Your task to perform on an android device: Go to settings and turn on the notification toggle switch. 
Image 0: 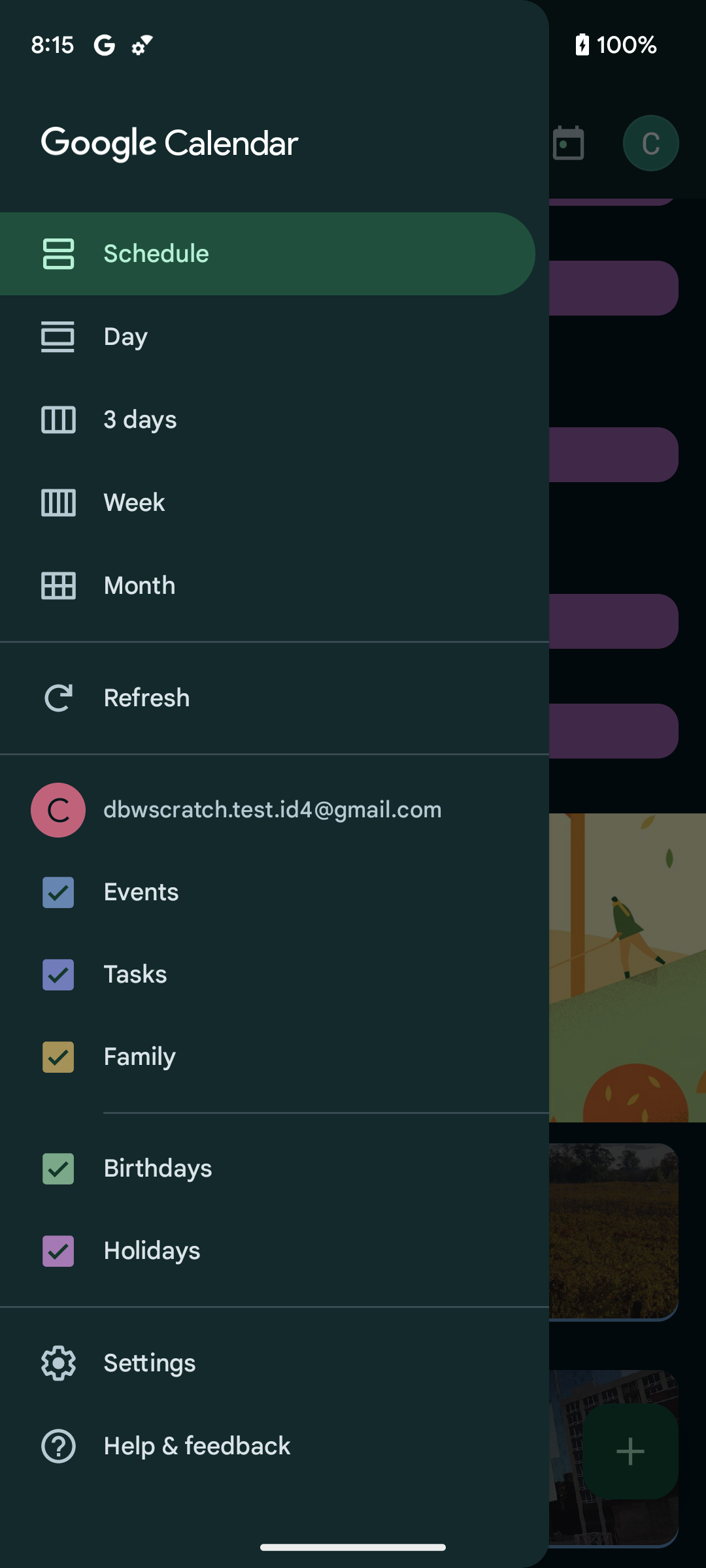
Click on the settings option 
Step 0: click (275, 1363)
Image 1: 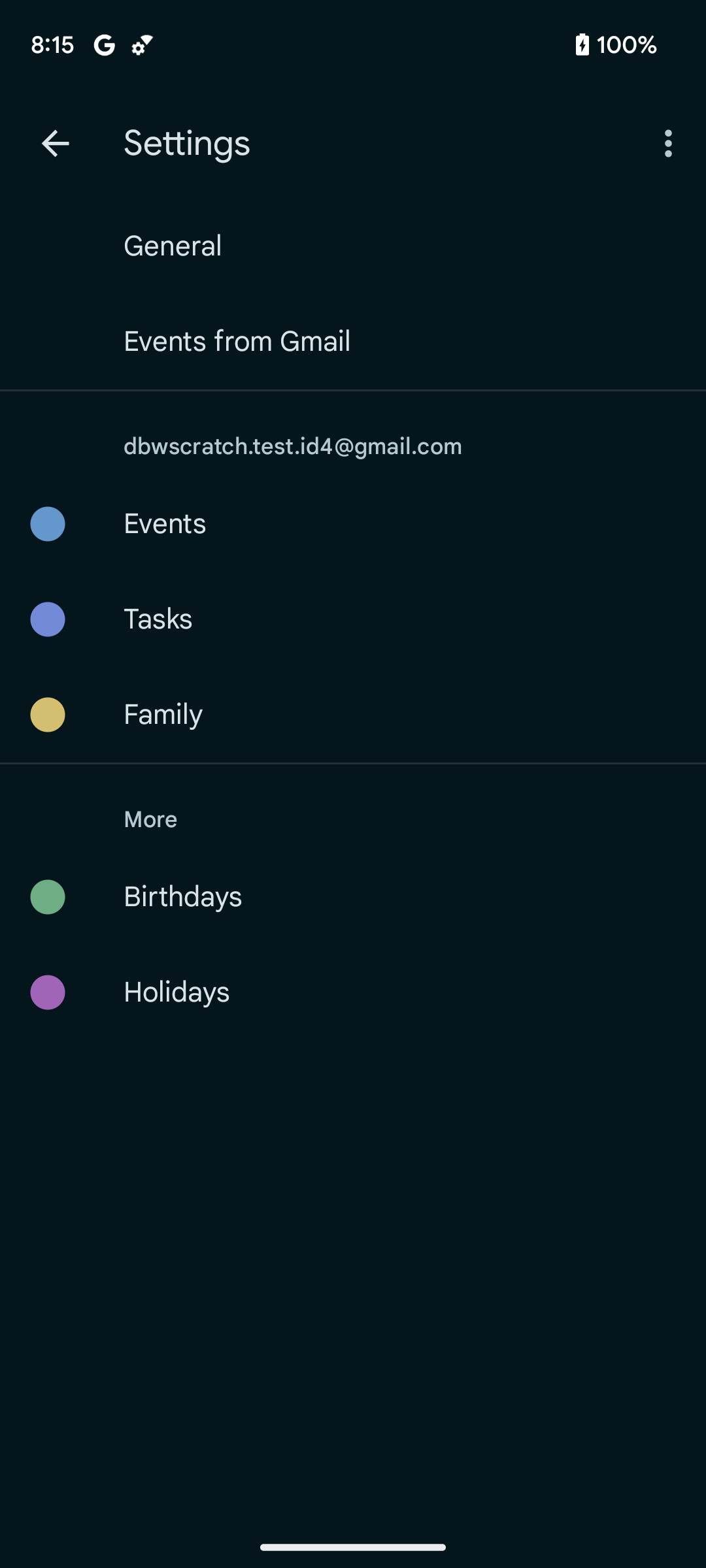
Click on the General option
Step 1: click (401, 246)
Image 2: 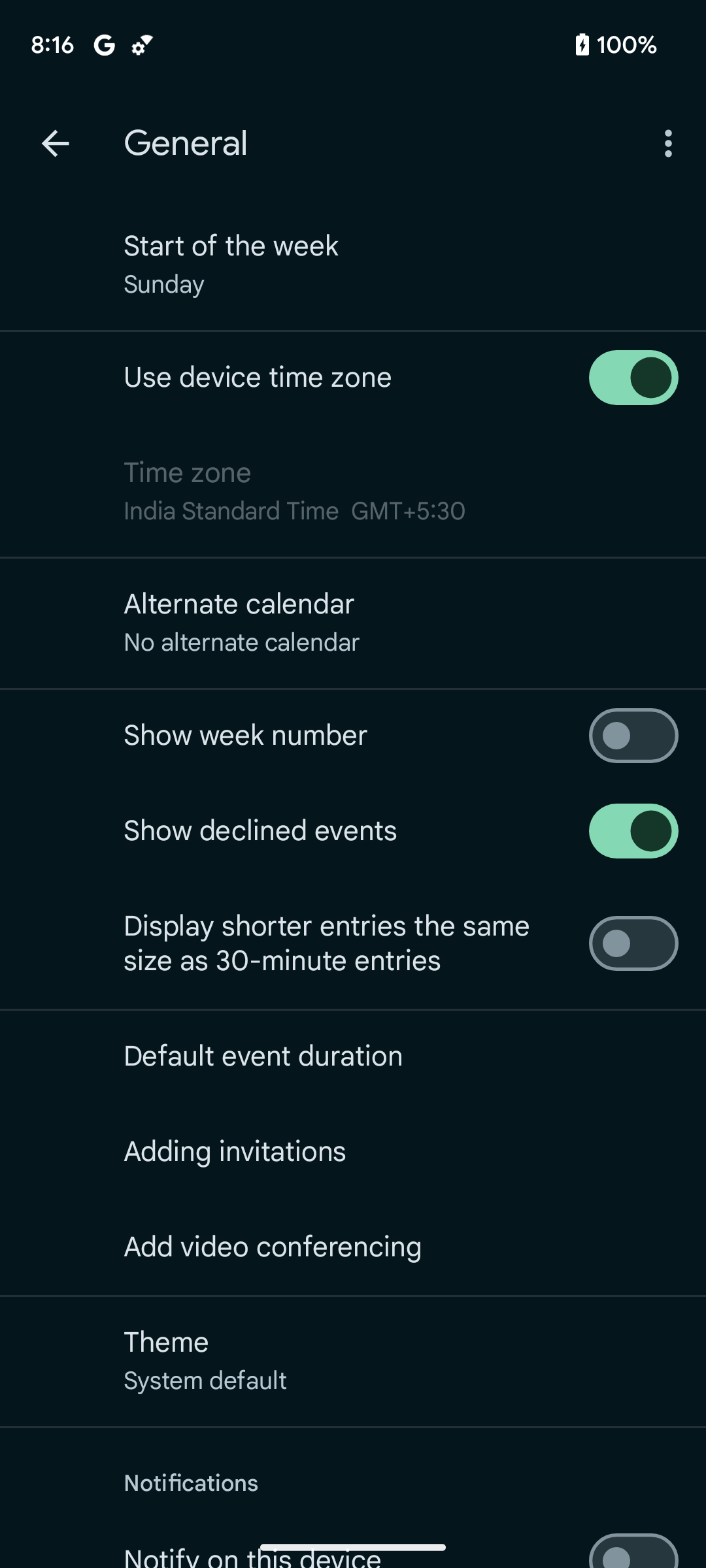
Scroll down to view to notification section
Step 2: scroll down
Image 3: 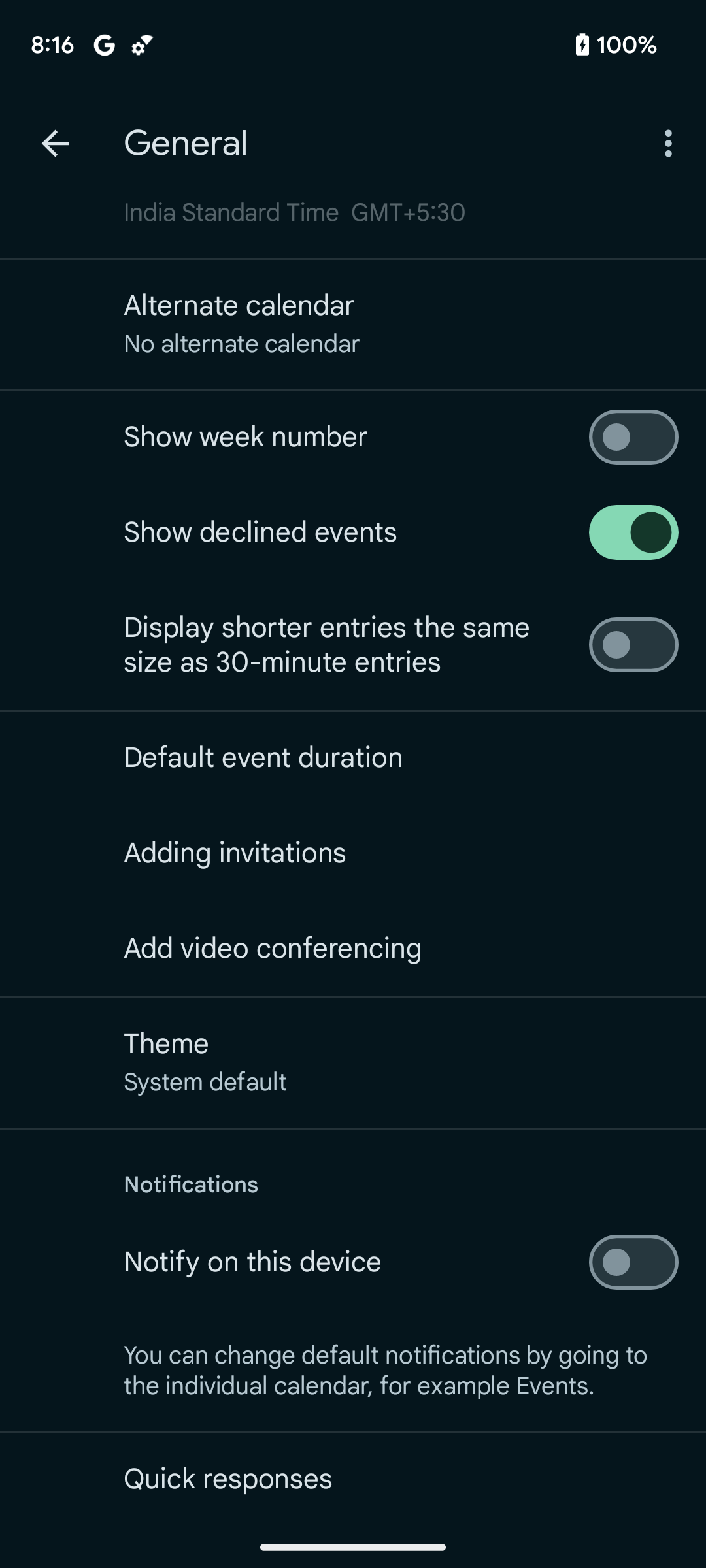
Switch on the toggle button of Notify on this device
Step 3: click (633, 1262)